Your task to perform on an android device: I would like to add the knorr sweet corn chicken soup pack of 4 packet to my cart for a future purchase.
Image 0: 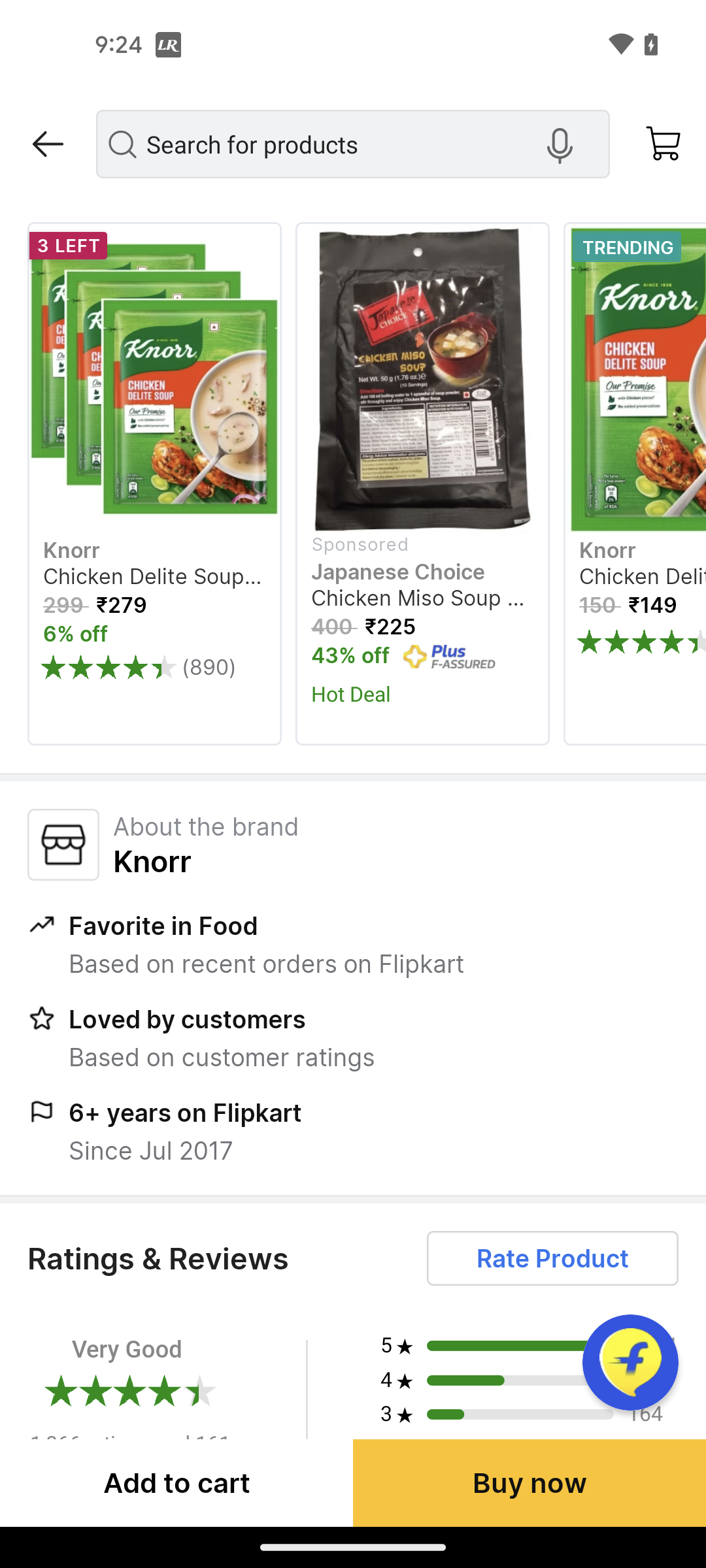
Tap on the add to cart button
Step 0: click (176, 1482)